Your task to perform on an android device: I want to save the current recording In the Sound Recorder Plus app 
Image 0: 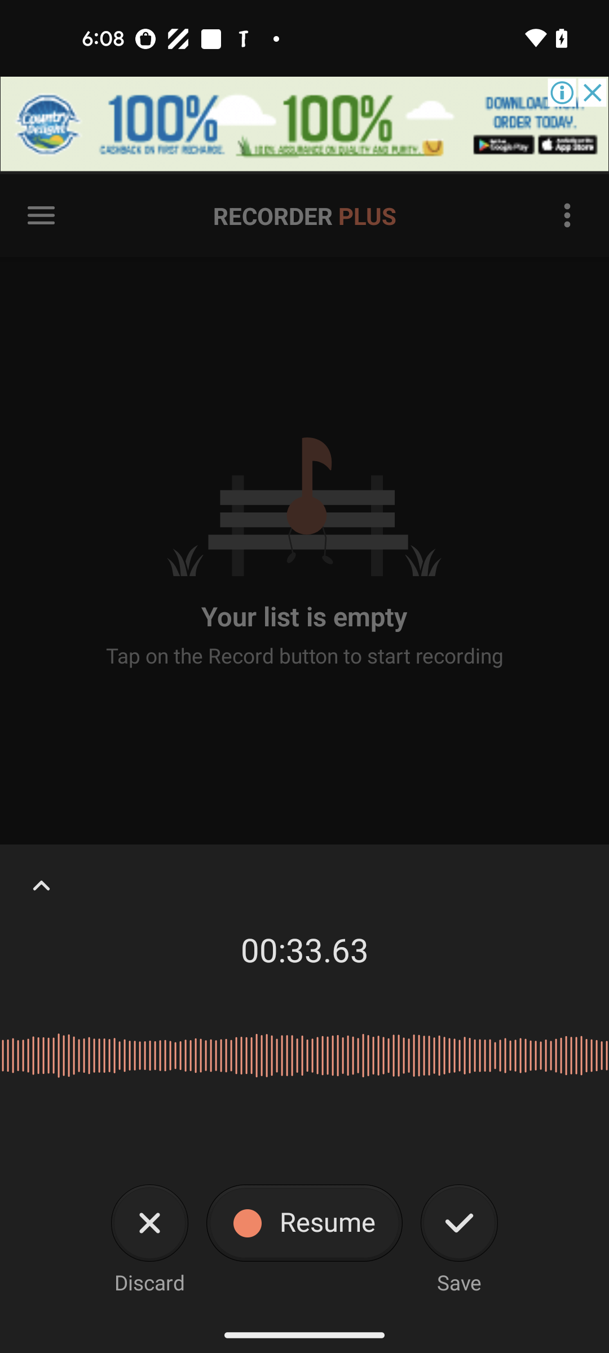
Click on the save button 
Step 0: click (459, 1223)
Image 1: 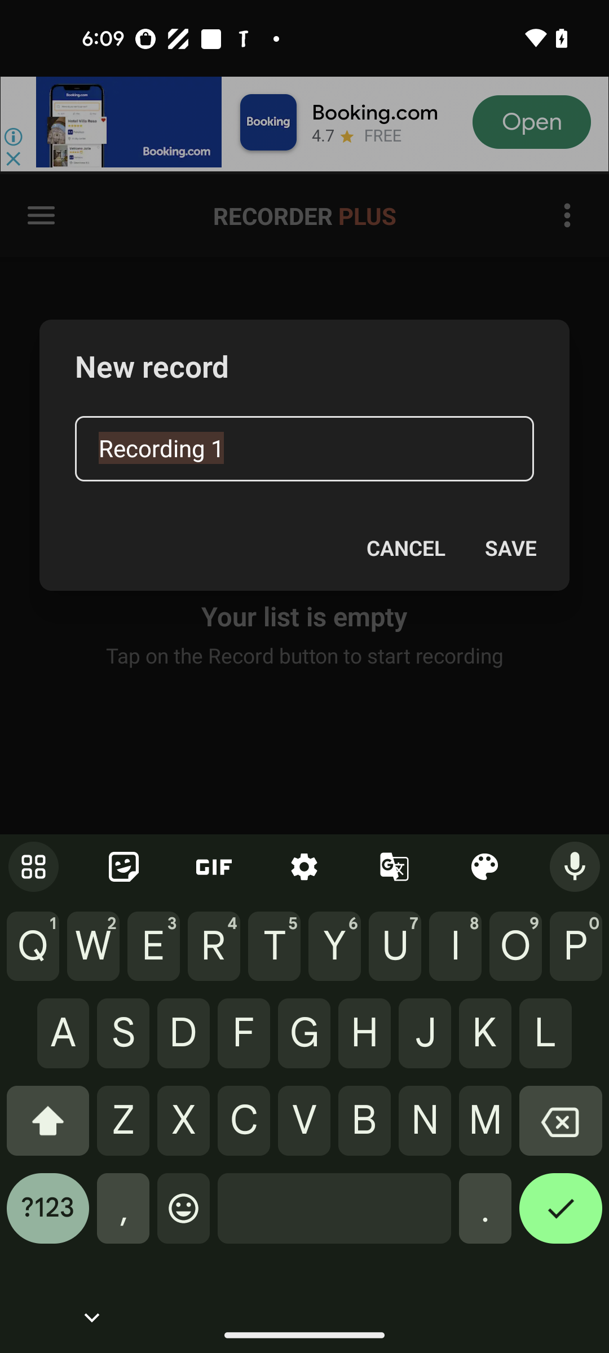
Click on the save button
Step 1: click (510, 548)
Image 2: 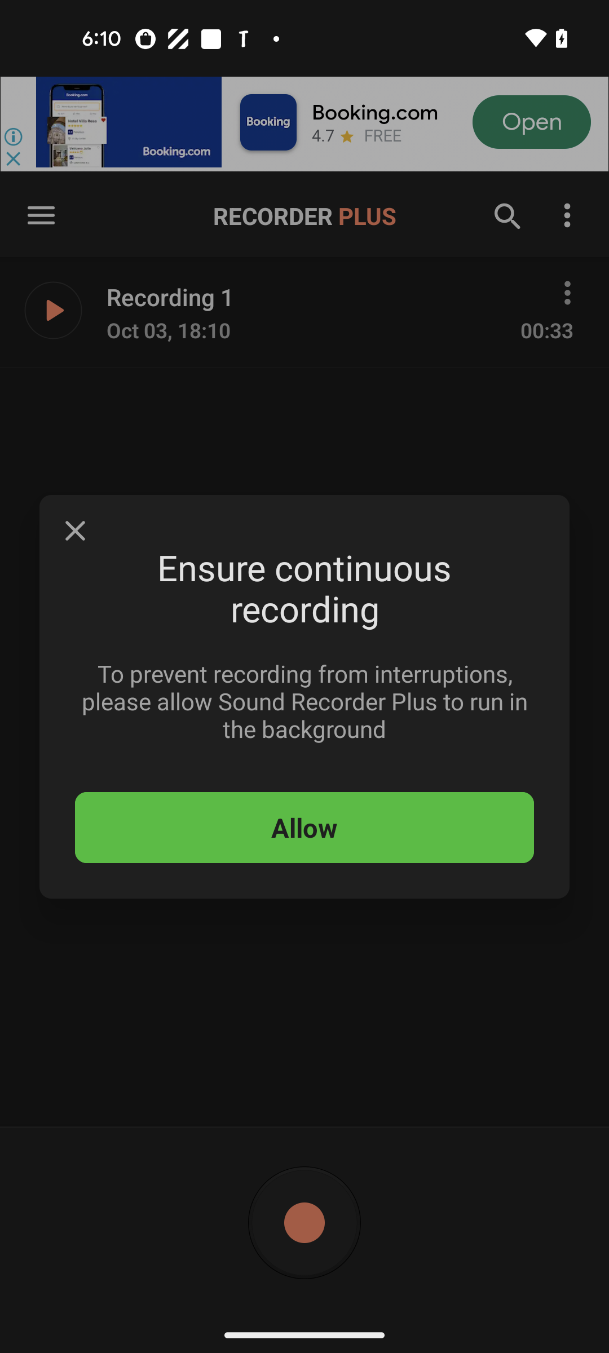
Click on the Allow button 
Step 2: click (304, 828)
Image 3: 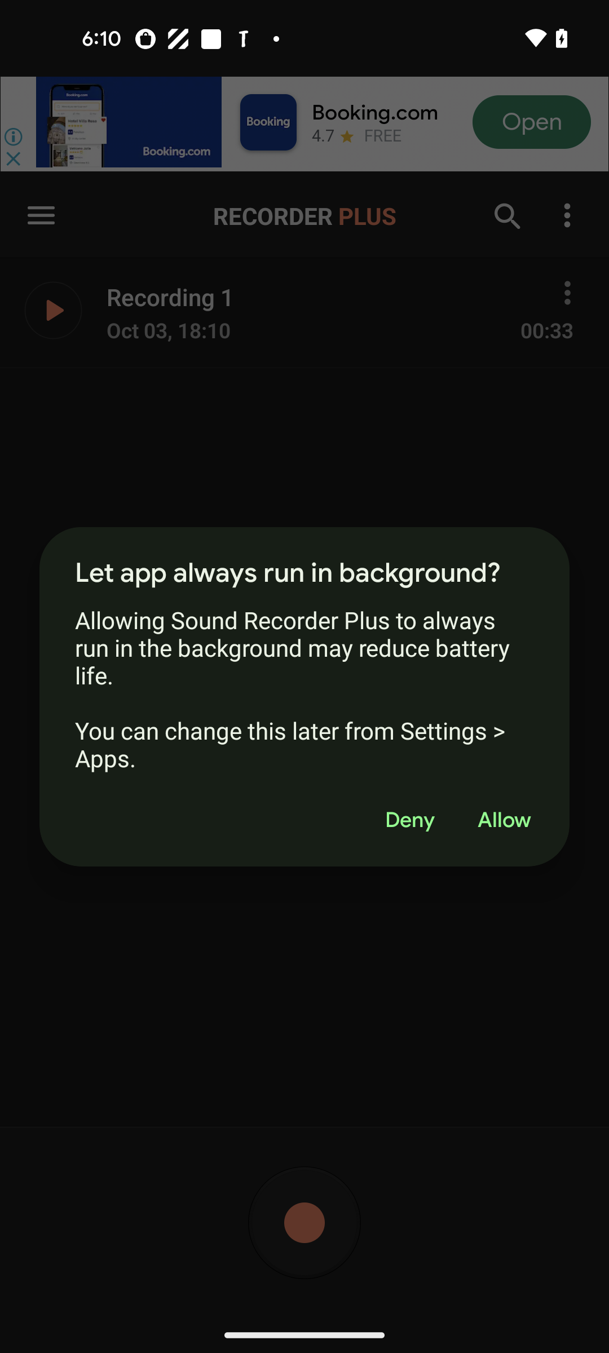
Click on the Allow button
Step 3: click (504, 820)